Your task to perform on an android device: Look for jackhammers in the Electric Hammer category by applying the Electric Hammer category filter in the Banggod app.
Image 0: 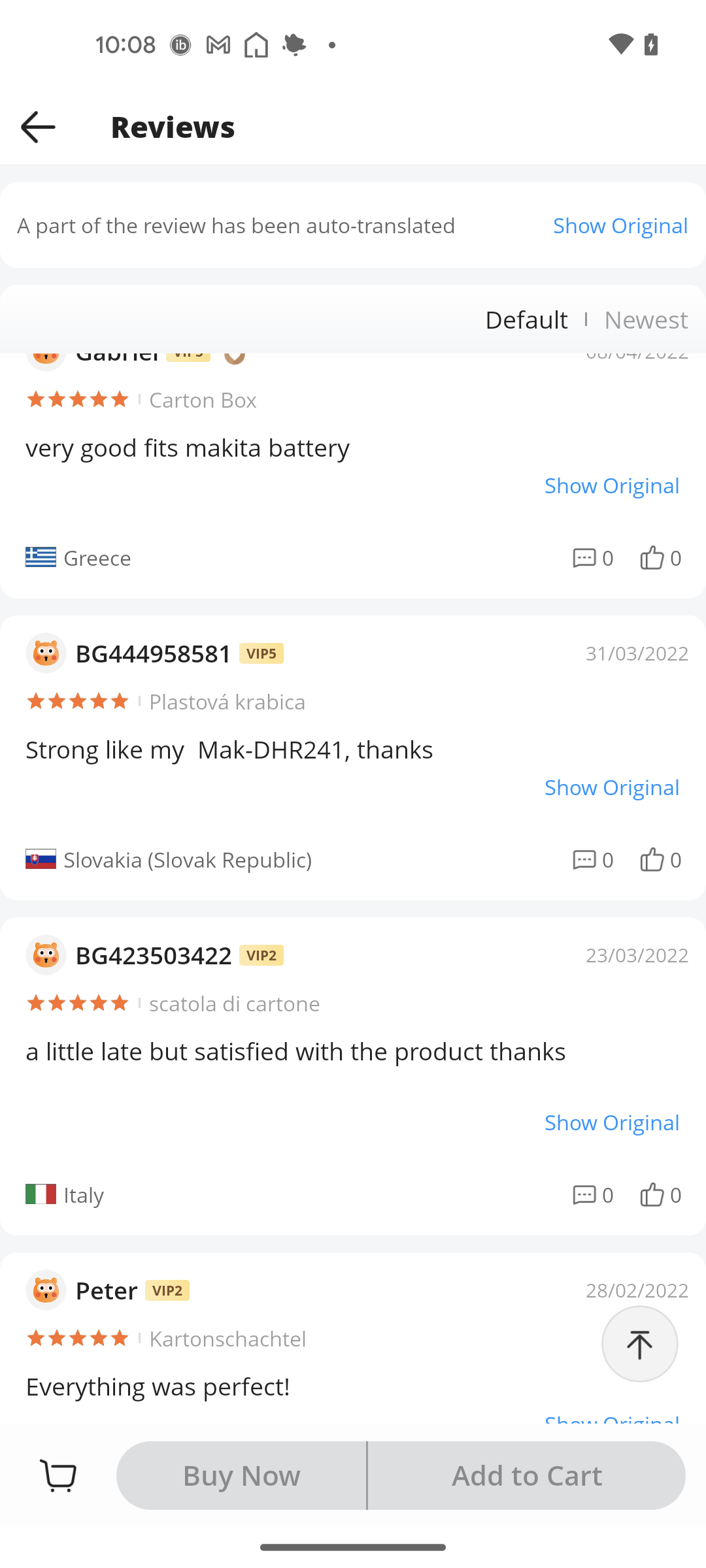
Get back to the previous searched page
Step 0: press back button
Image 1: 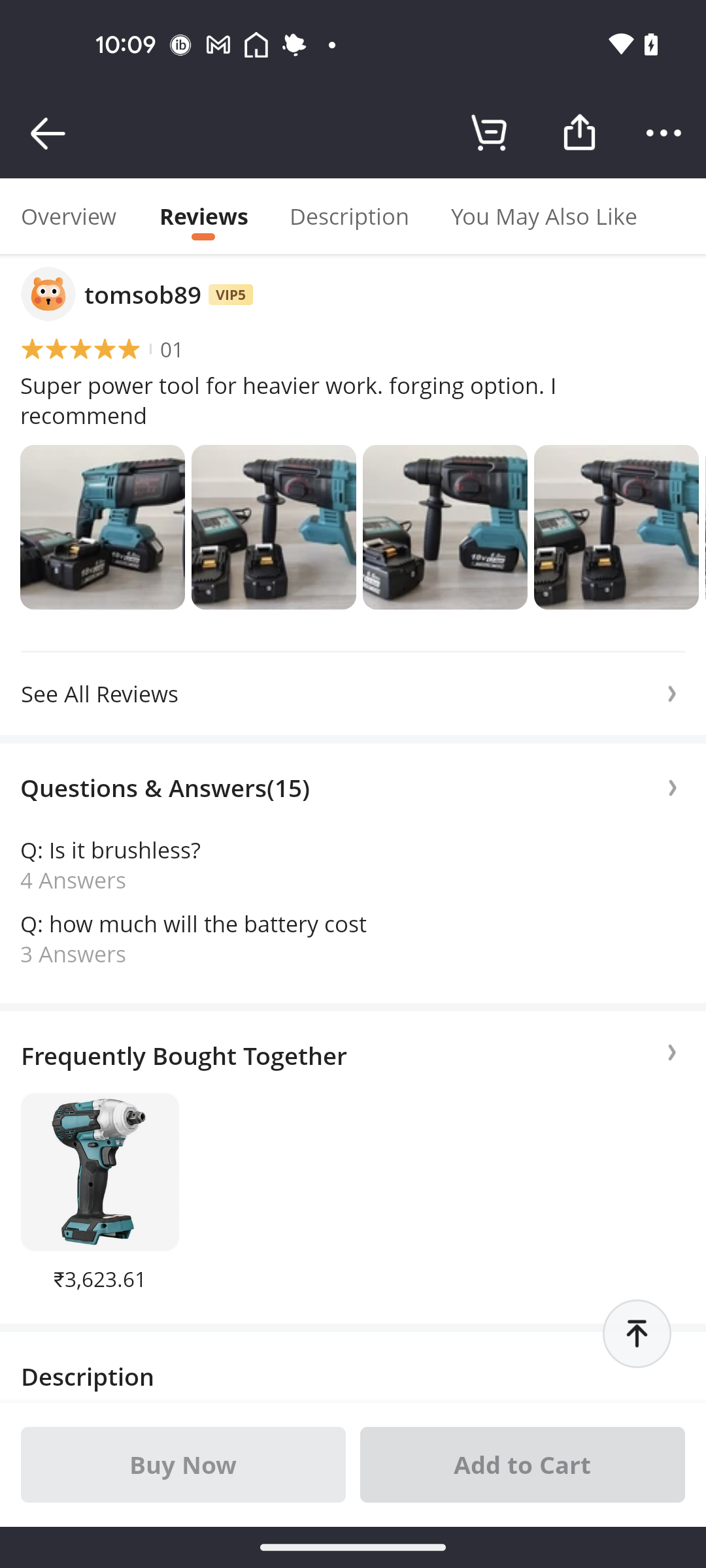
Get back to the previous searched page
Step 1: press back button
Image 2: 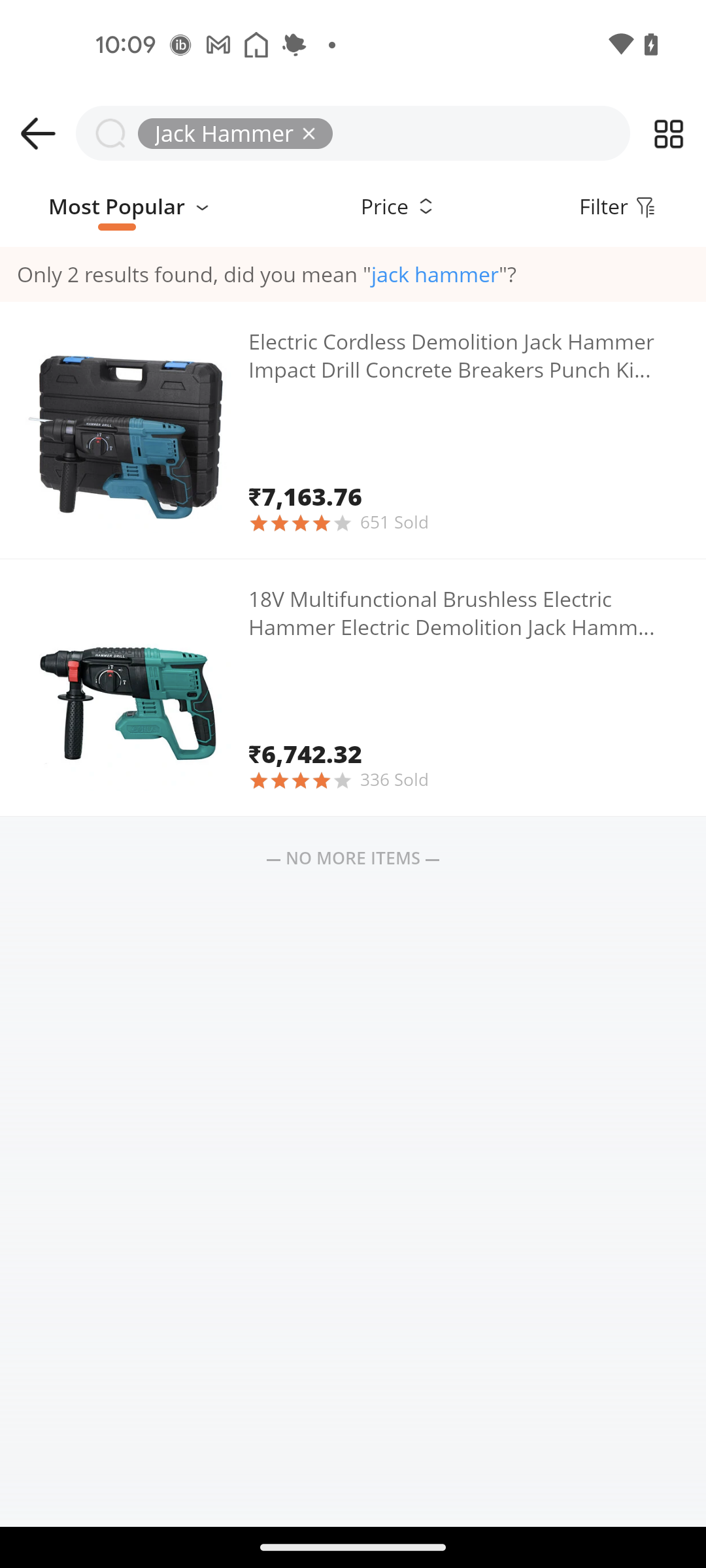
Click on the Filter button
Step 2: click (603, 206)
Image 3: 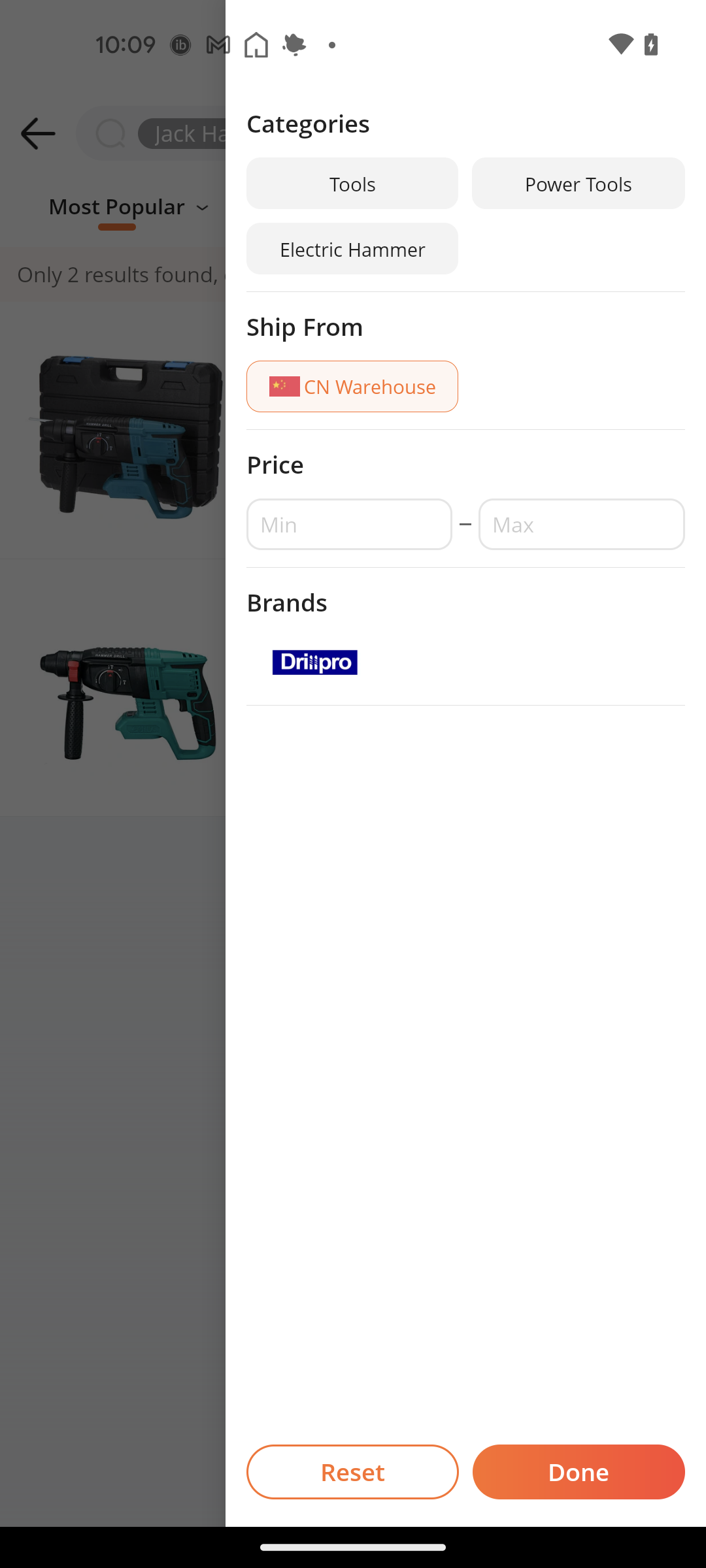
Select the Electric Hammer category filter
Step 3: click (352, 248)
Image 4: 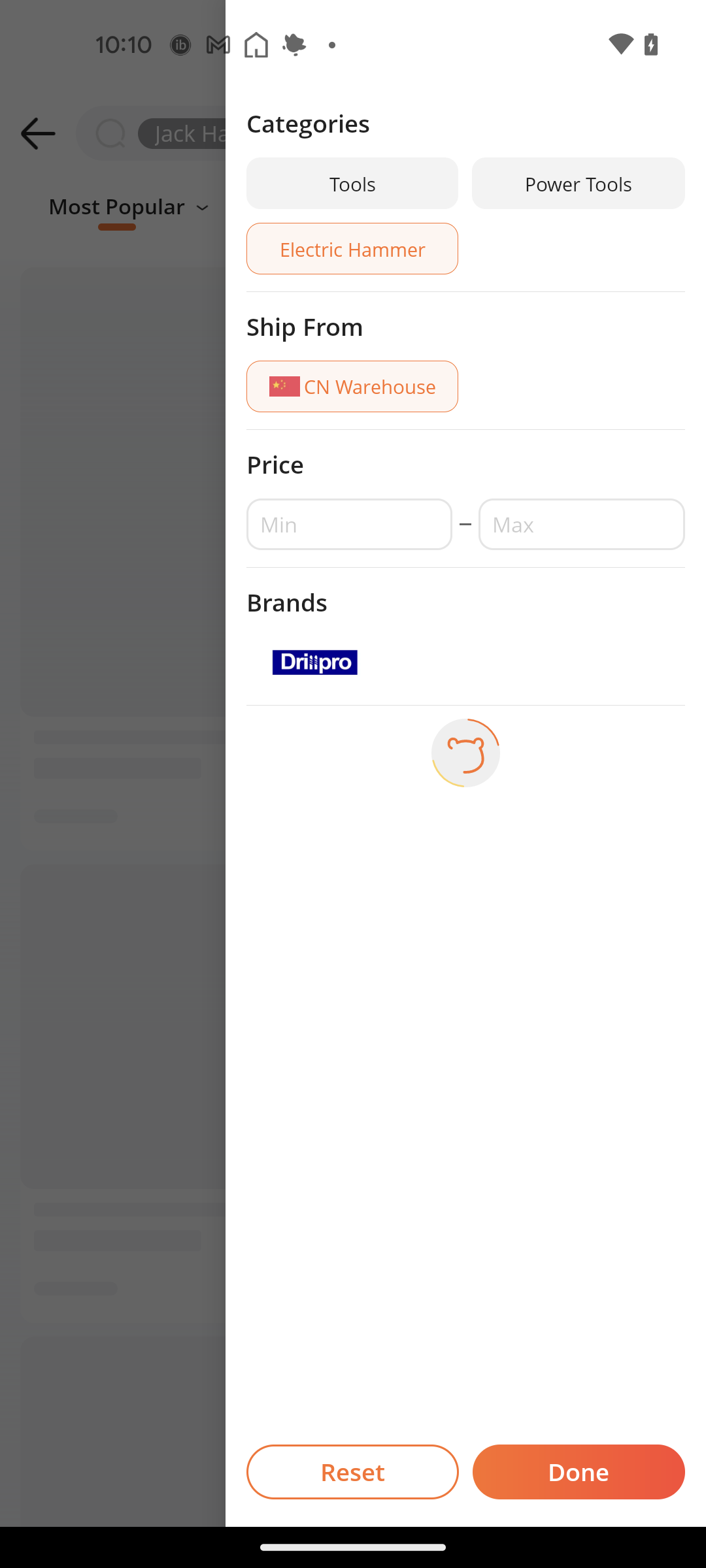
Click on the Done button at the bottom right corner of the screen
Step 4: click (579, 1471)